Your task to perform on an android device: open the AccuWeather app
Image 0: 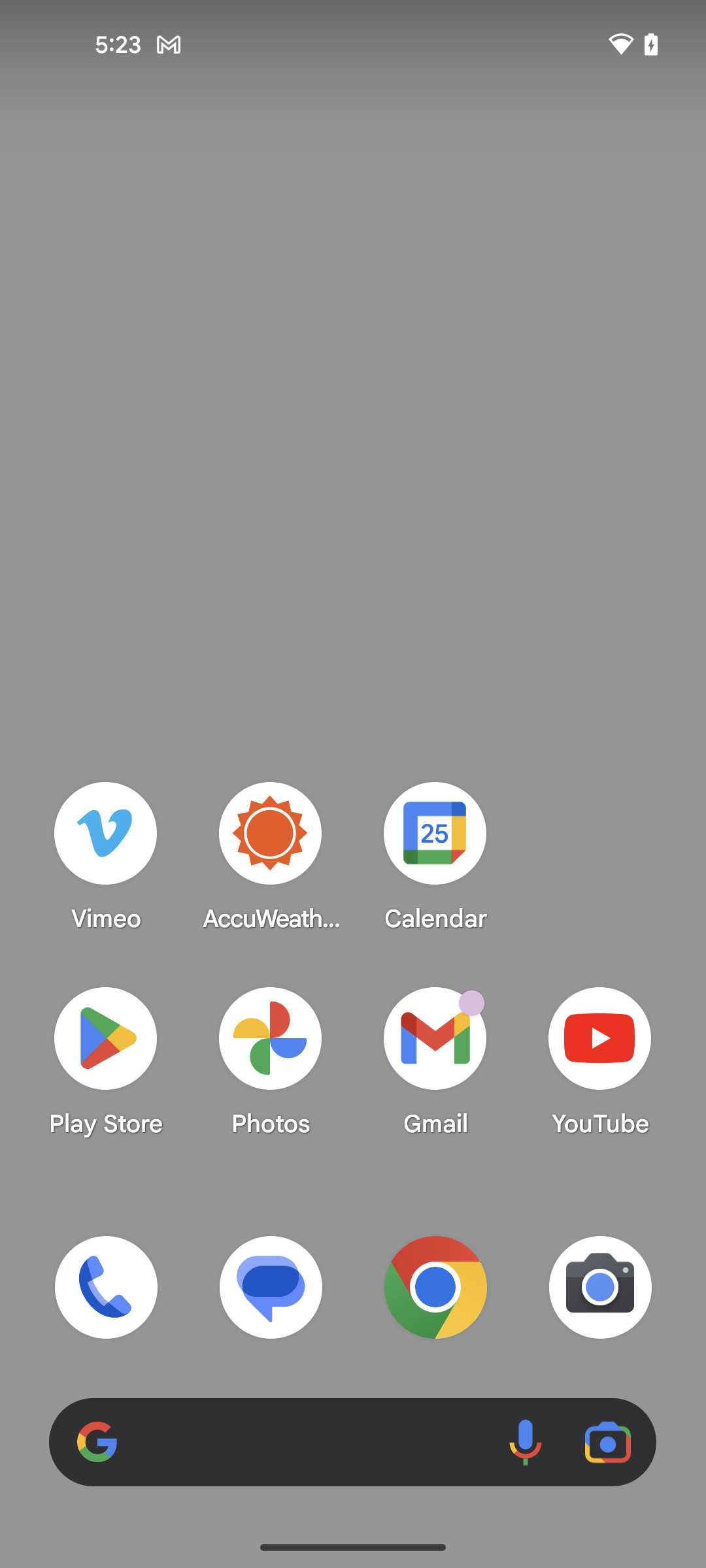
Step 0: open app "AccuWeather"
Image 1: 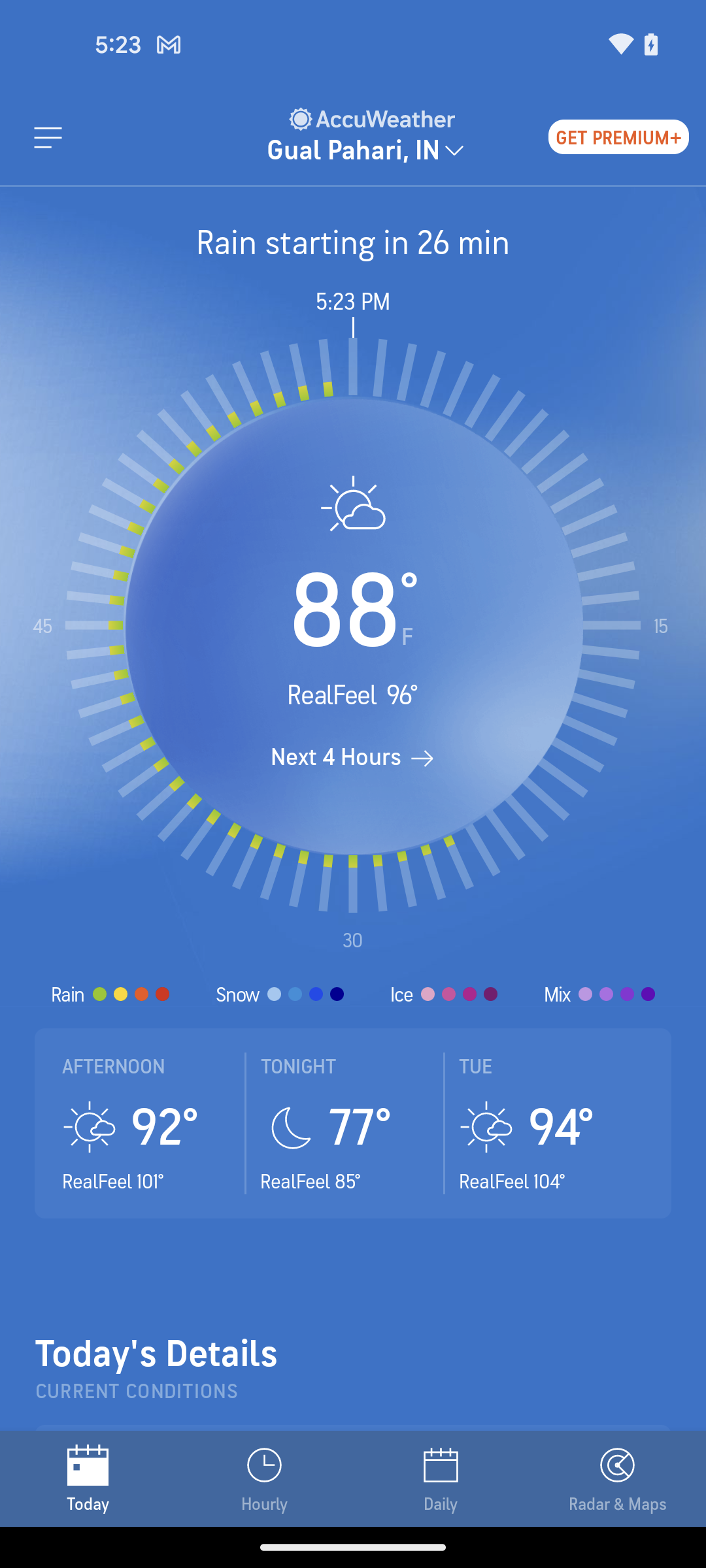
scroll down
Step 1: scroll down
Image 2: 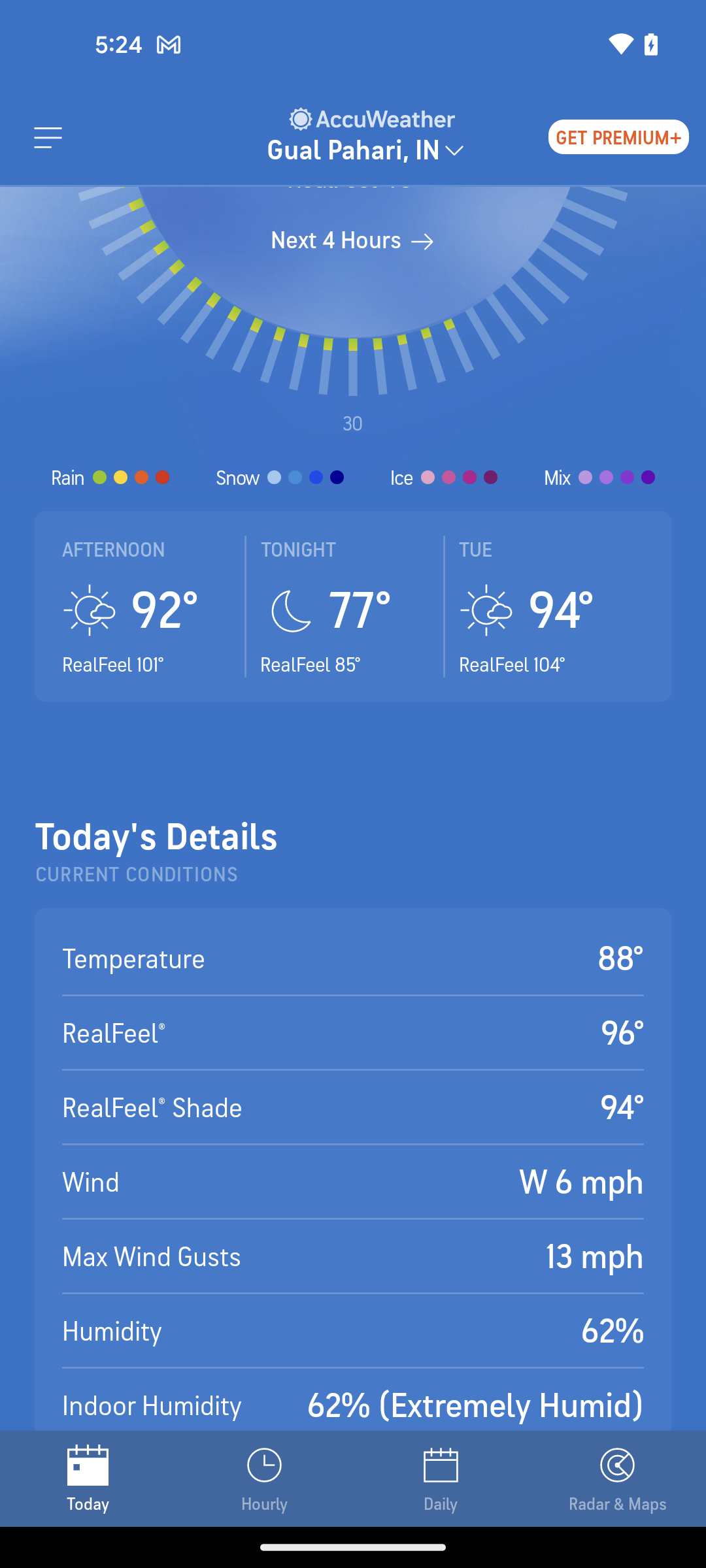
scroll down
Step 2: scroll down
Image 3: 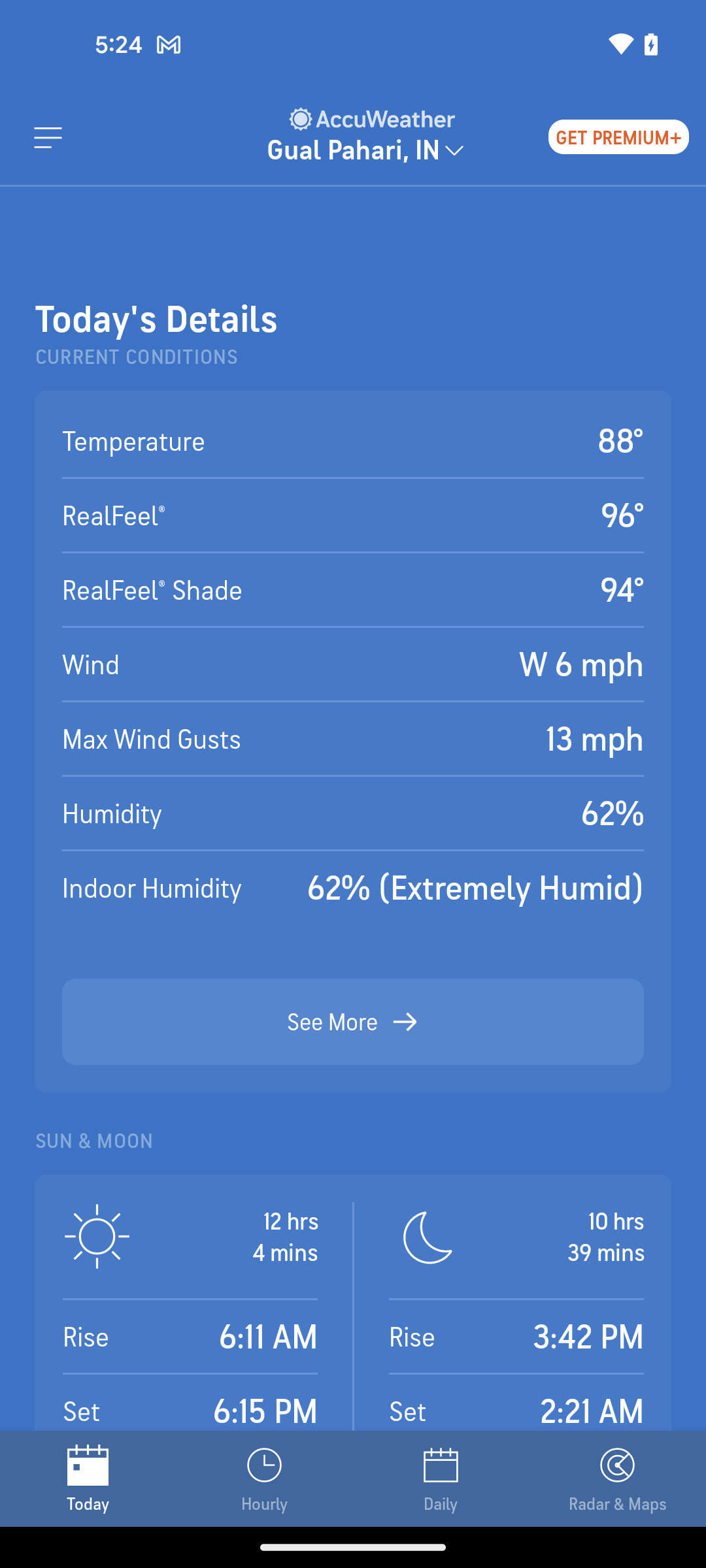
click on the See More option
Step 3: click (332, 1022)
Image 4: 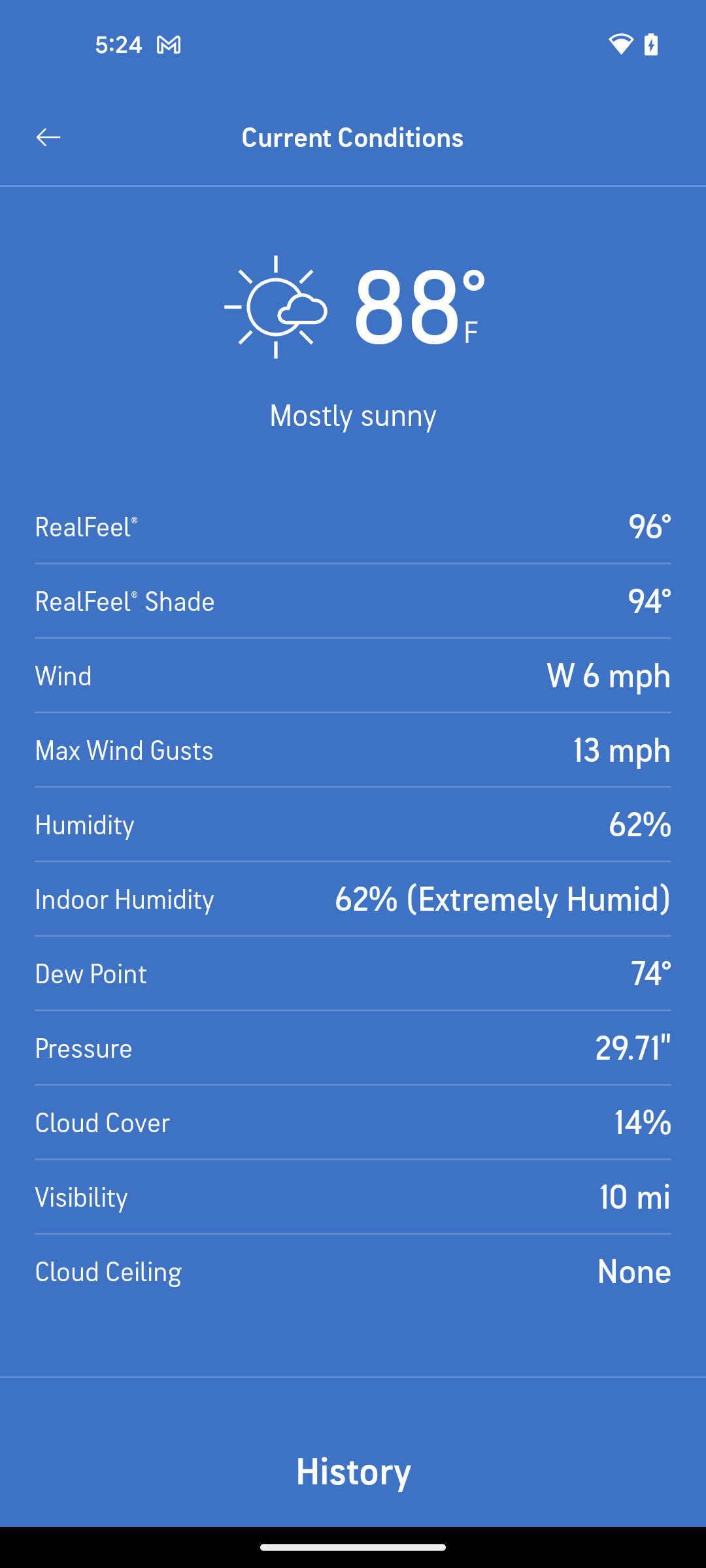
scroll down to see History under History section
Step 4: scroll down